Your task to perform on an android device: Share the event science day through Gmail app 
Image 0: 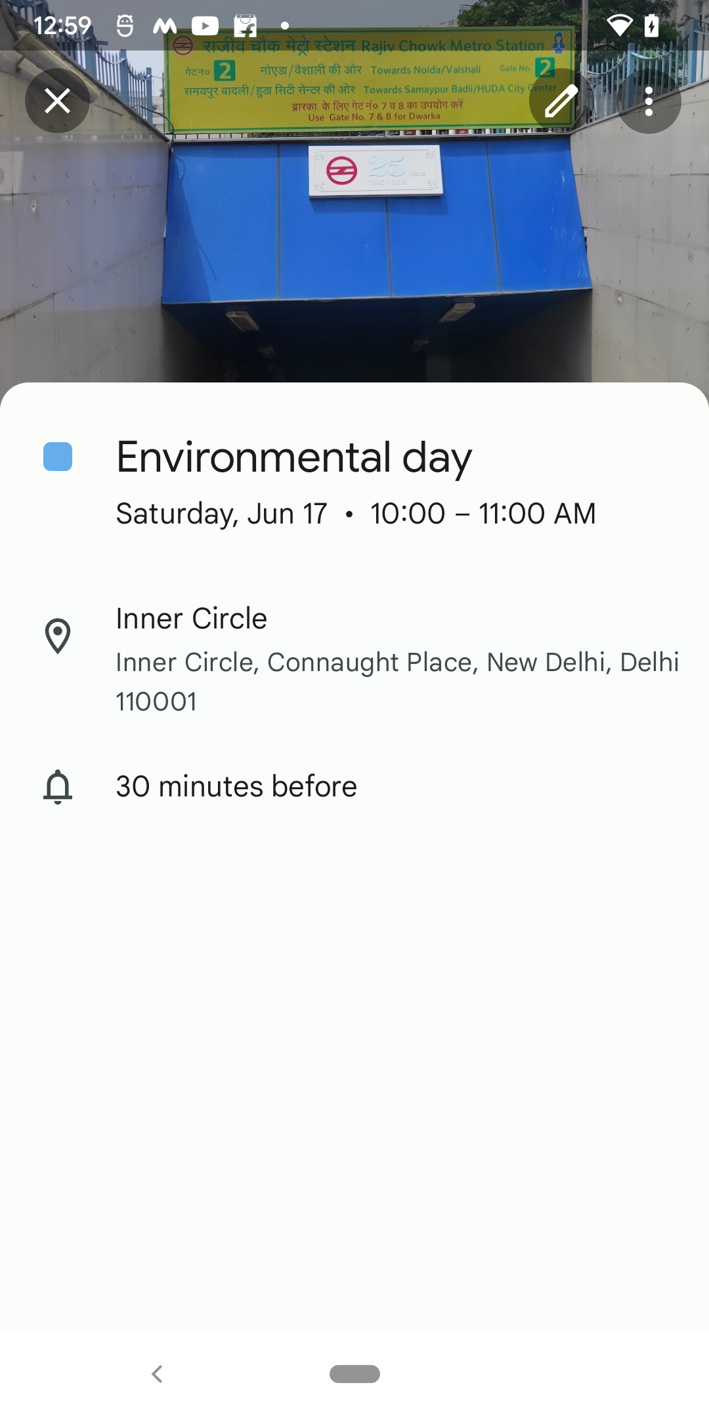
click on the cross button at the top right corner of the screen
Step 0: click (57, 100)
Image 1: 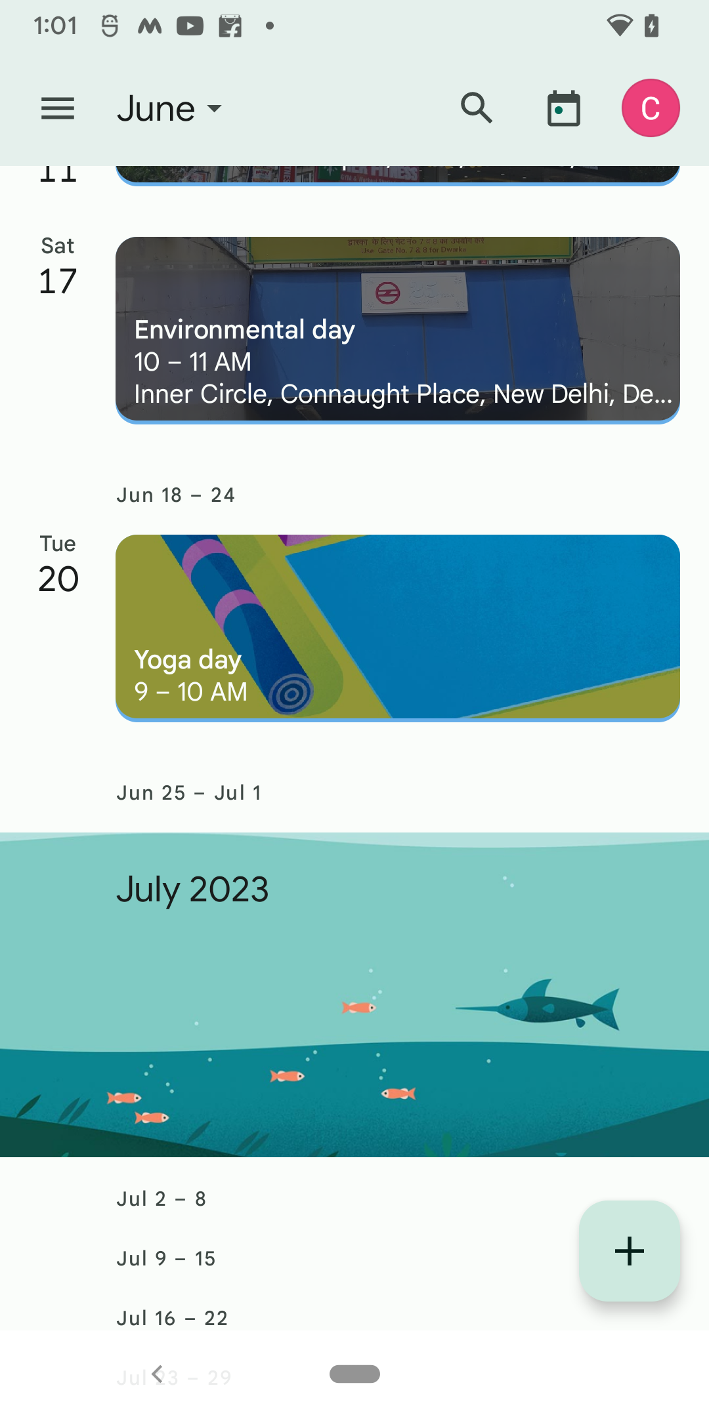
swipe up 
Step 1: scroll up
Image 2: 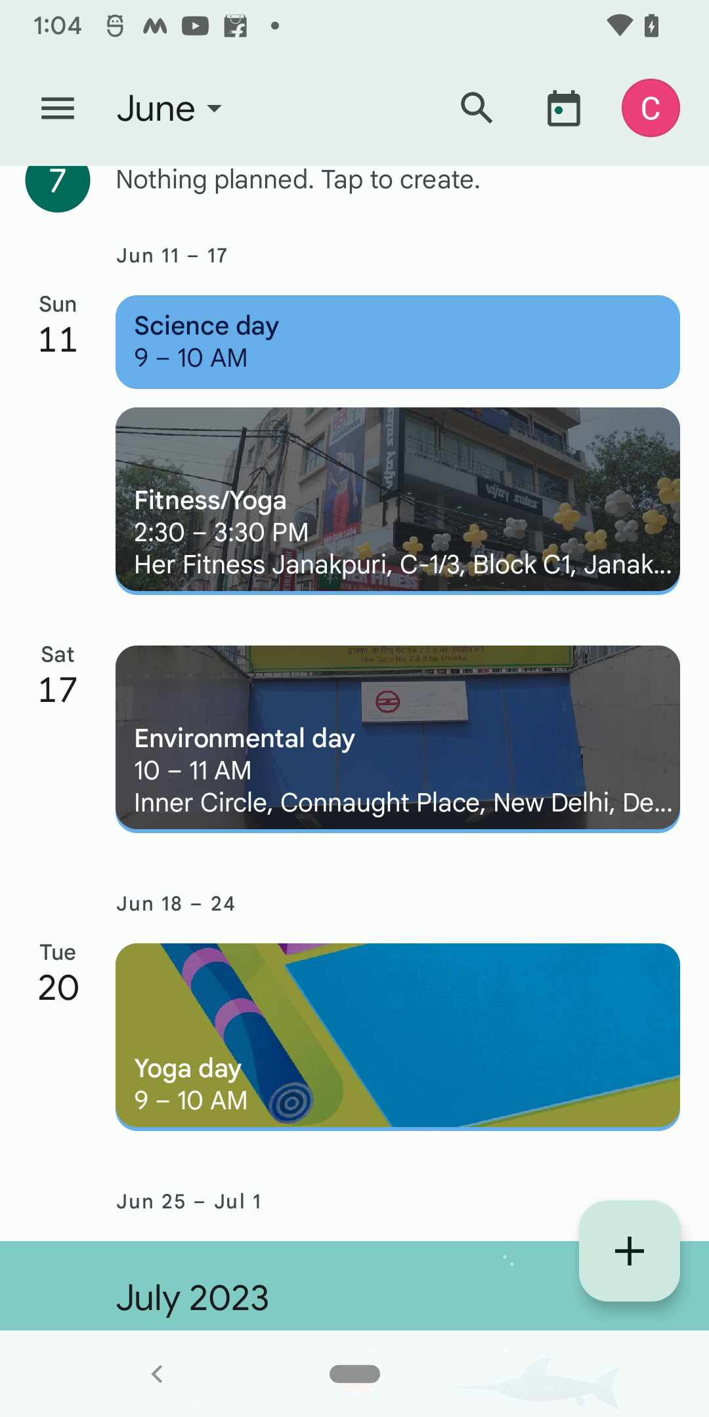
click on the science day 
Step 2: click (398, 342)
Image 3: 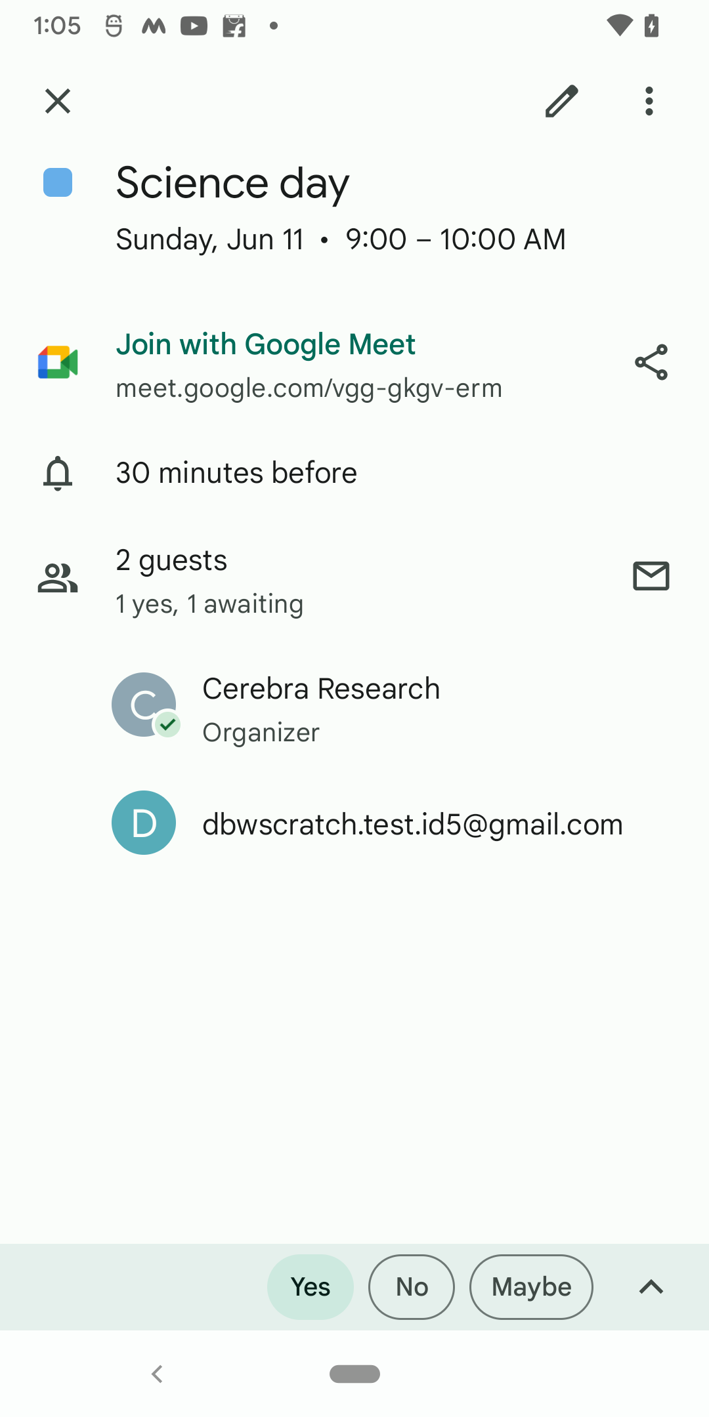
click on the share icon 
Step 3: click (651, 361)
Image 4: 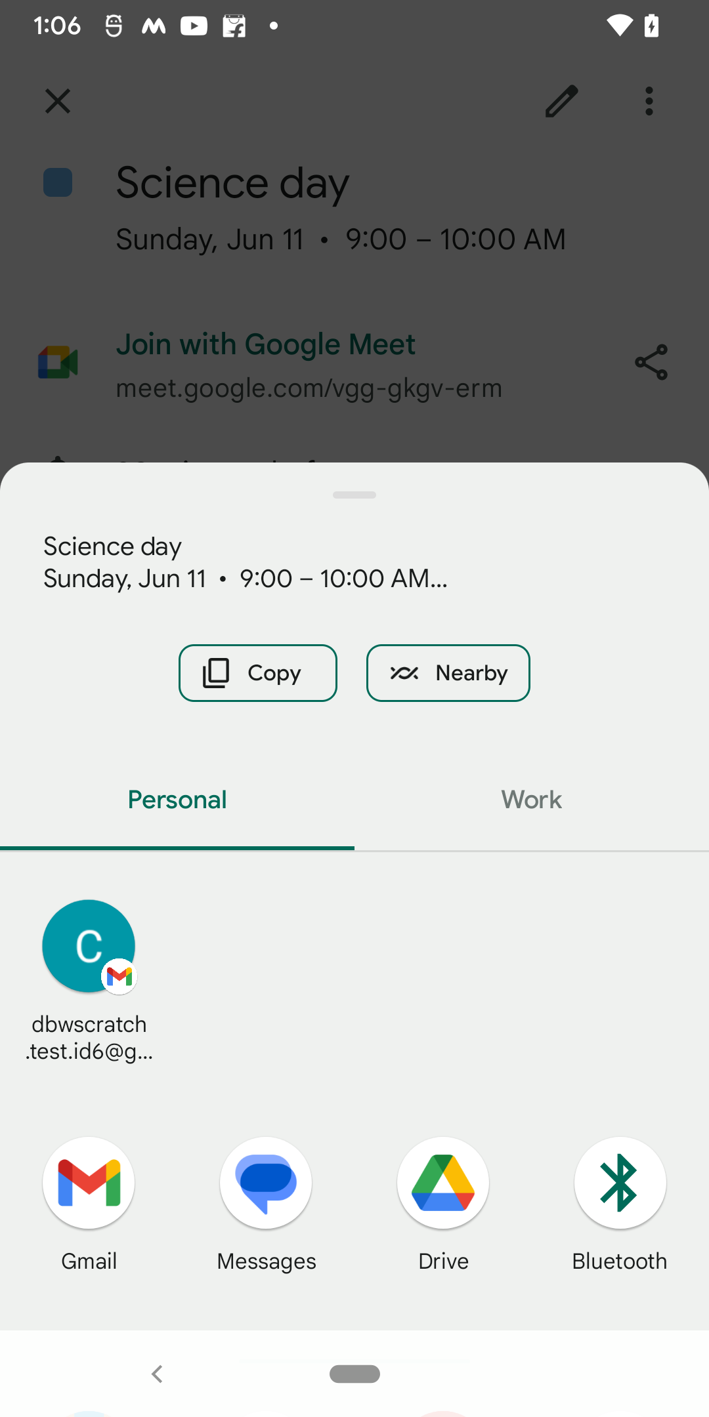
go to gmail option
Step 4: click (89, 1182)